Your task to perform on an android device: To get fit for my basketball team, I need to set up a home workout program.
Image 0: 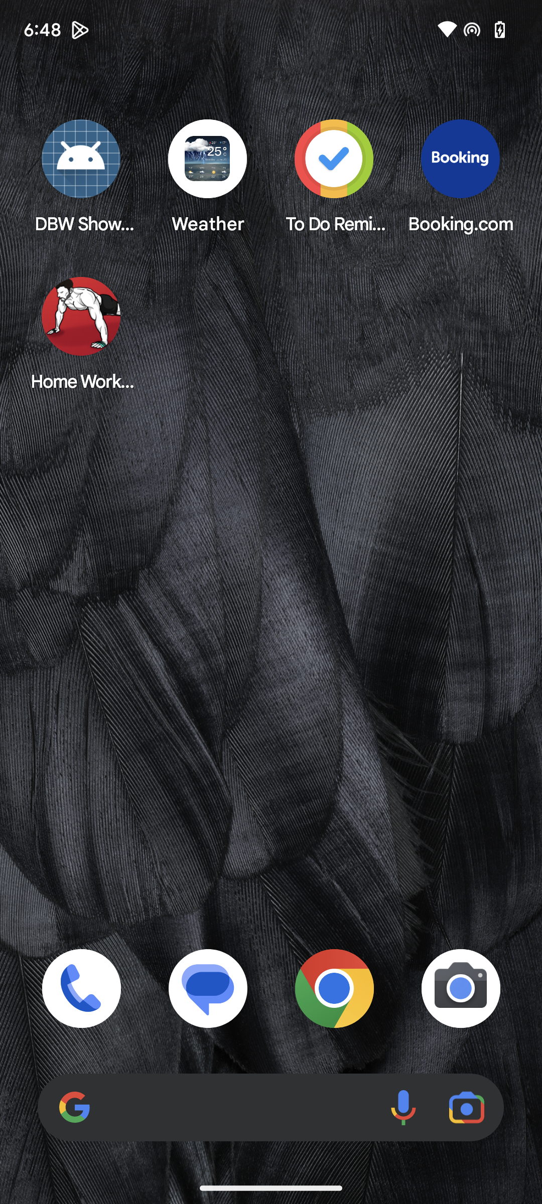
Open Home workout app.
Step 0: open app "Home Workout"
Image 1: 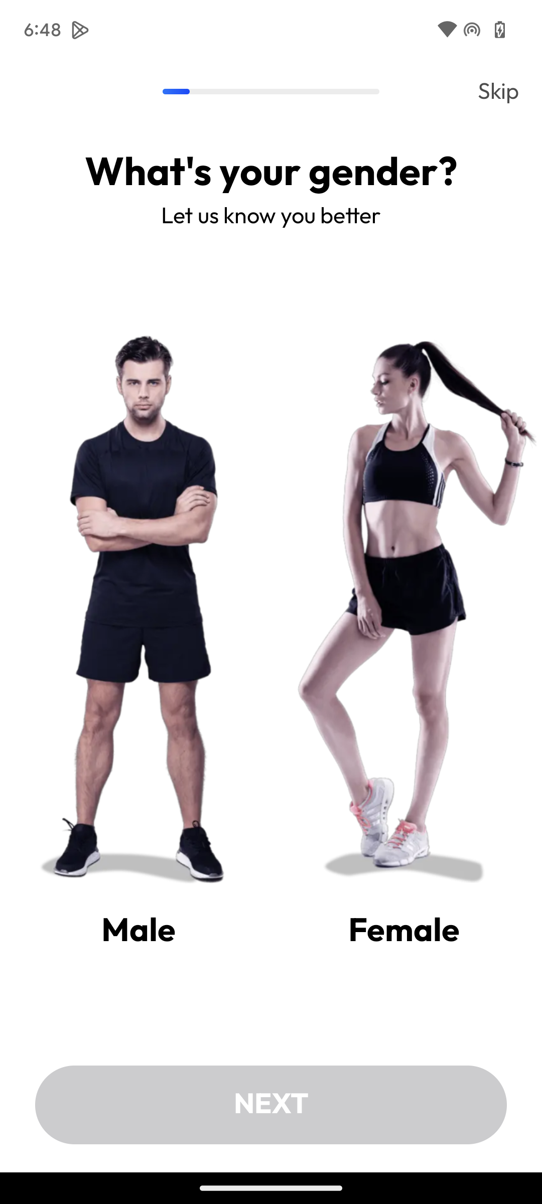
Select Male.
Step 1: click (139, 520)
Image 2: 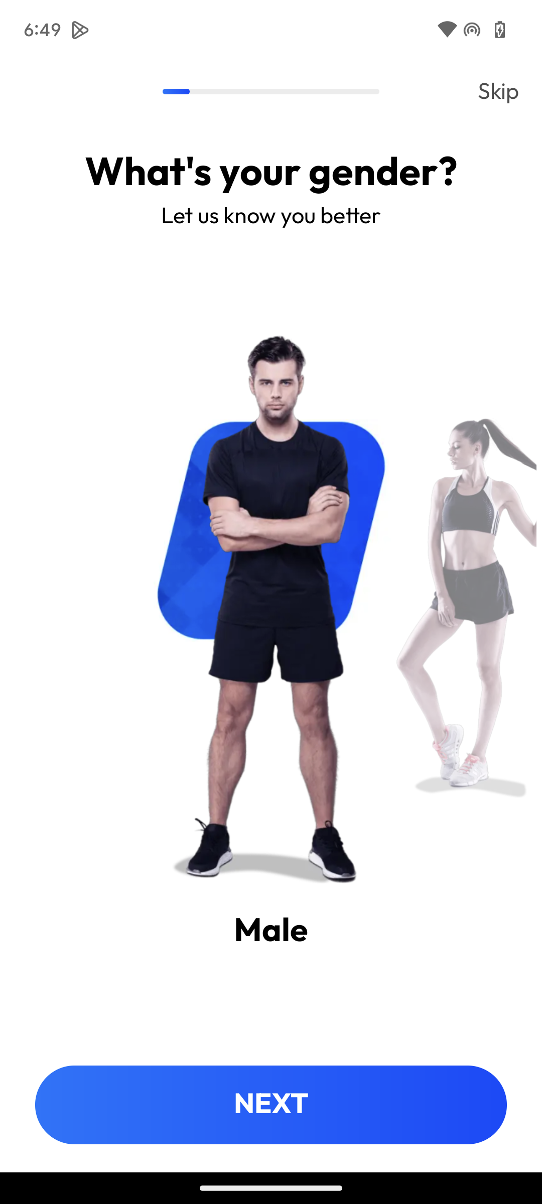
Click on NEXT.
Step 2: click (271, 1105)
Image 4: 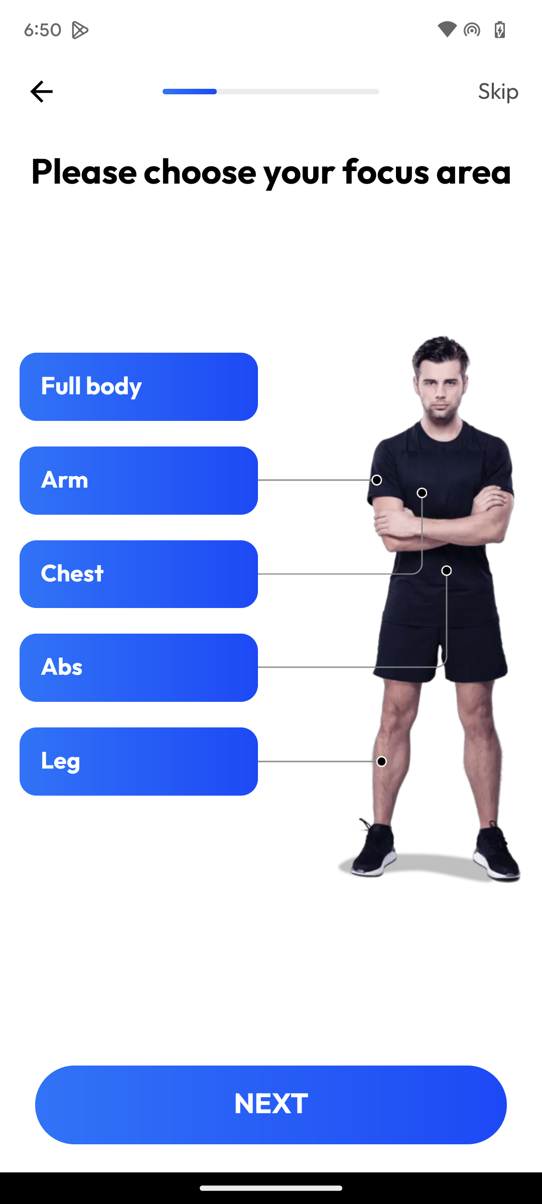
Click on Next.
Step 4: click (271, 1105)
Image 5: 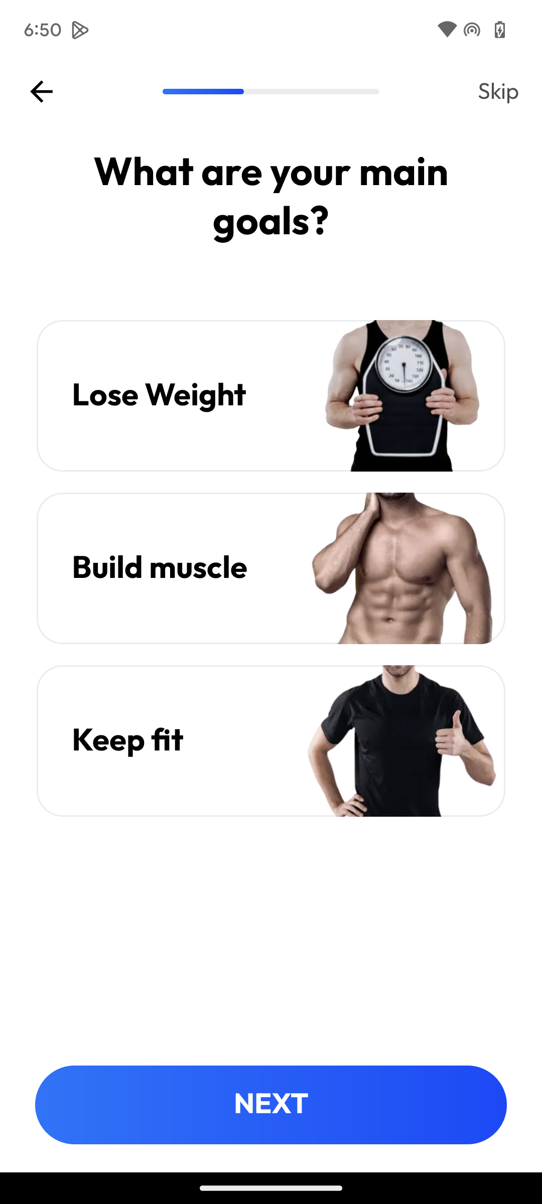
Click on Keep fit.
Step 5: click (200, 748)
Image 6: 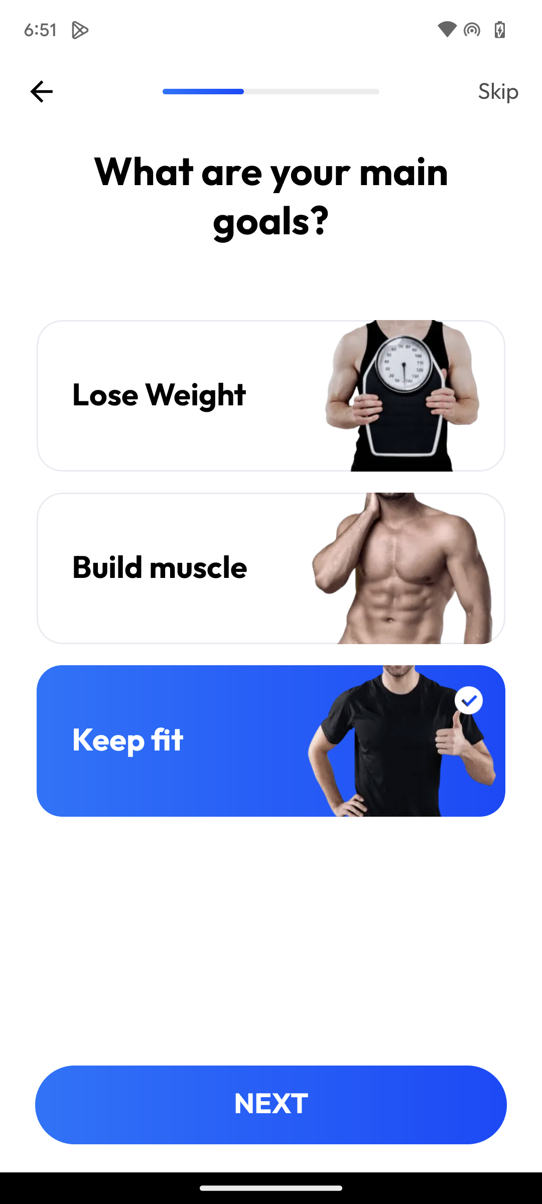
Click on Next.
Step 6: click (271, 1105)
Image 7: 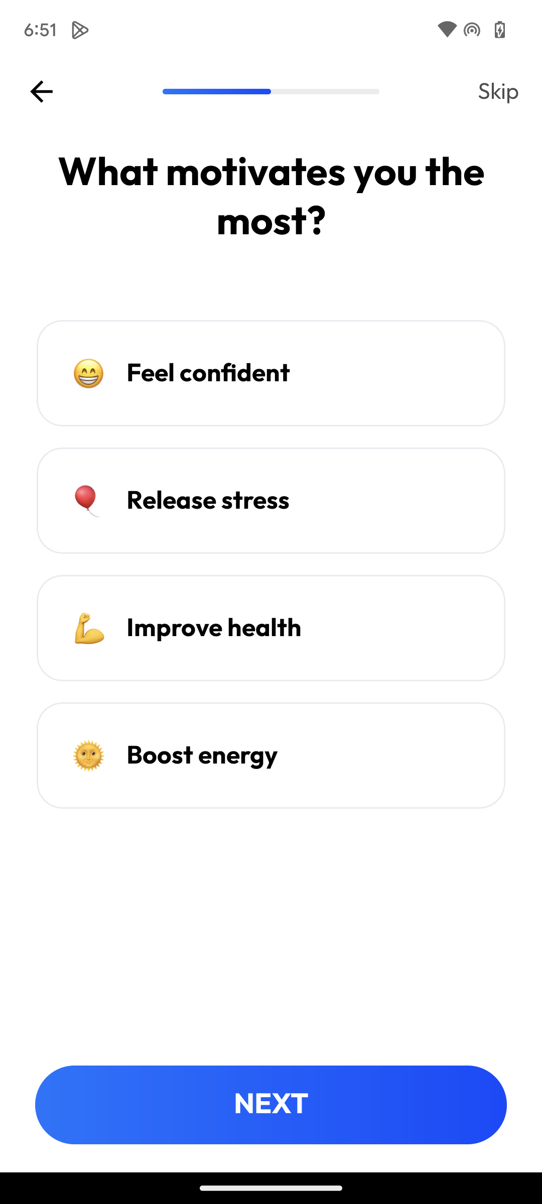
Click on Improve health.
Step 7: click (214, 628)
Image 9: 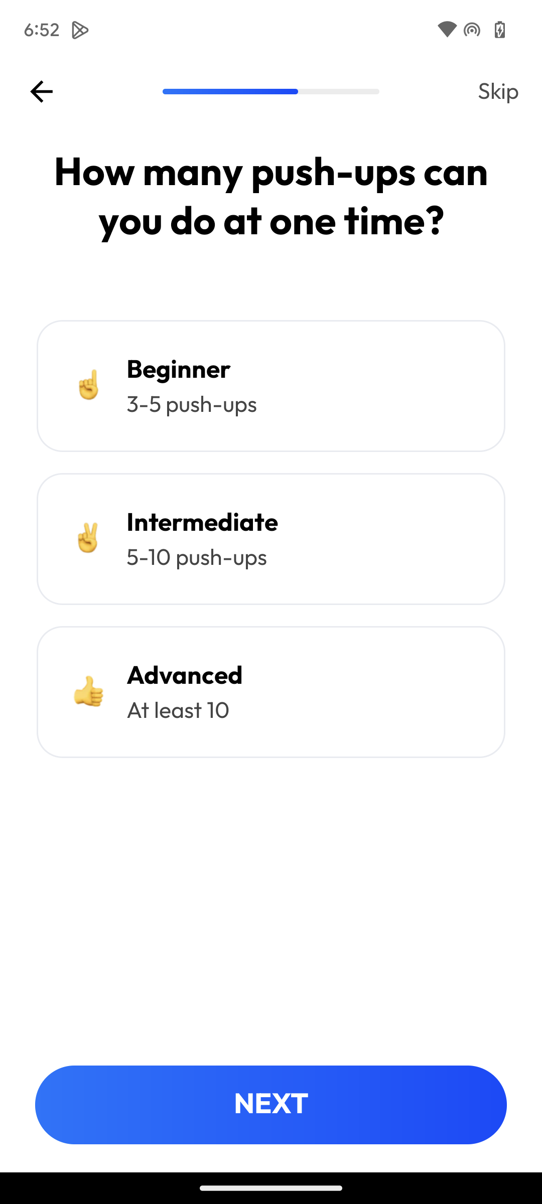
Click on Beginner.
Step 9: click (179, 370)
Image 11: 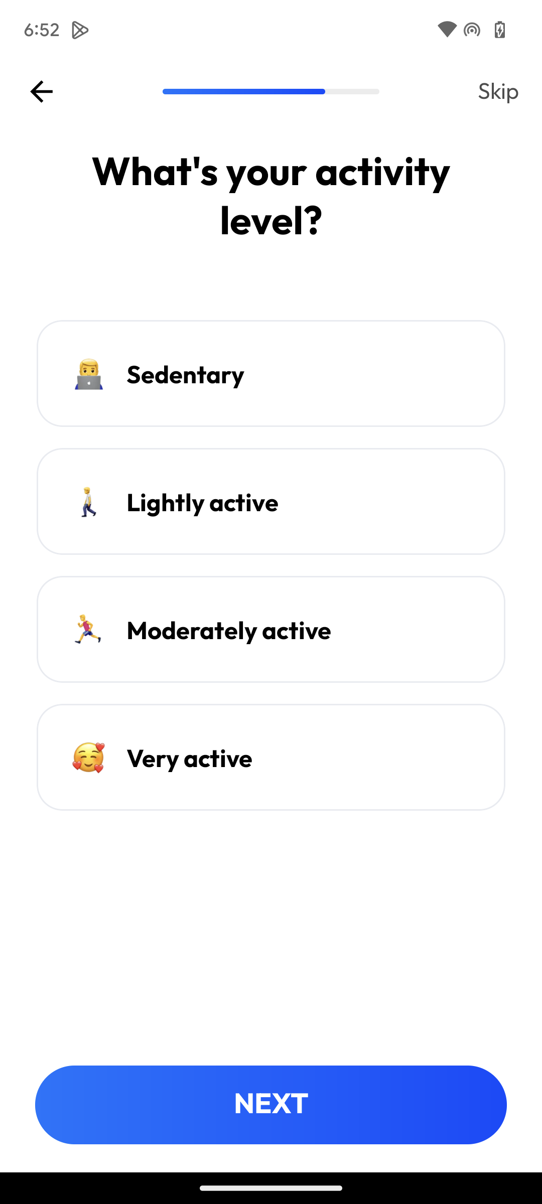
Click on Lightly active.
Step 11: click (204, 504)
Image 12: 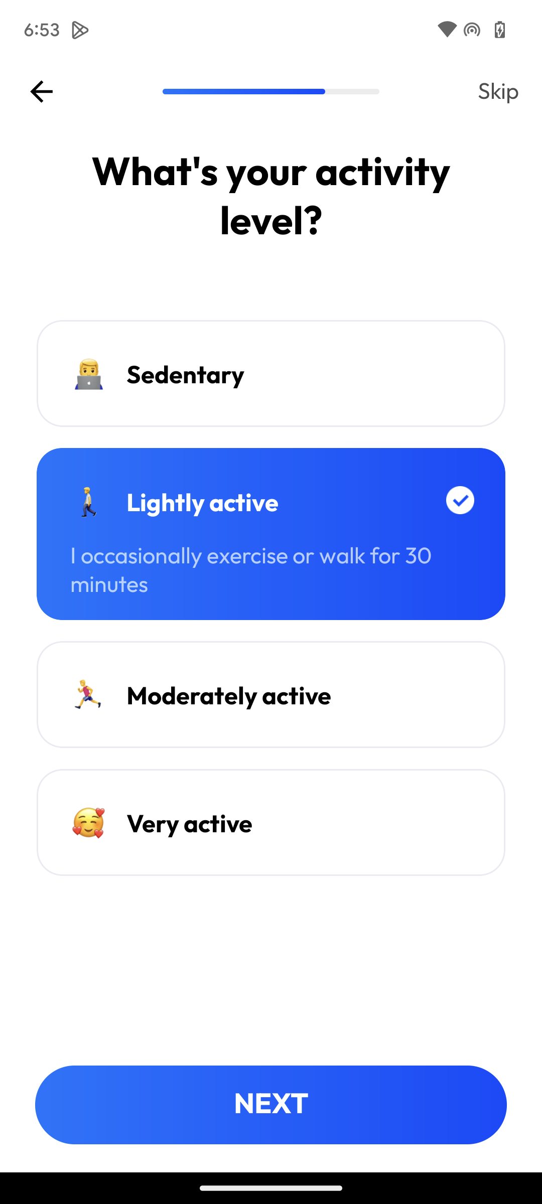
Click on Next.
Step 12: click (271, 1105)
Image 13: 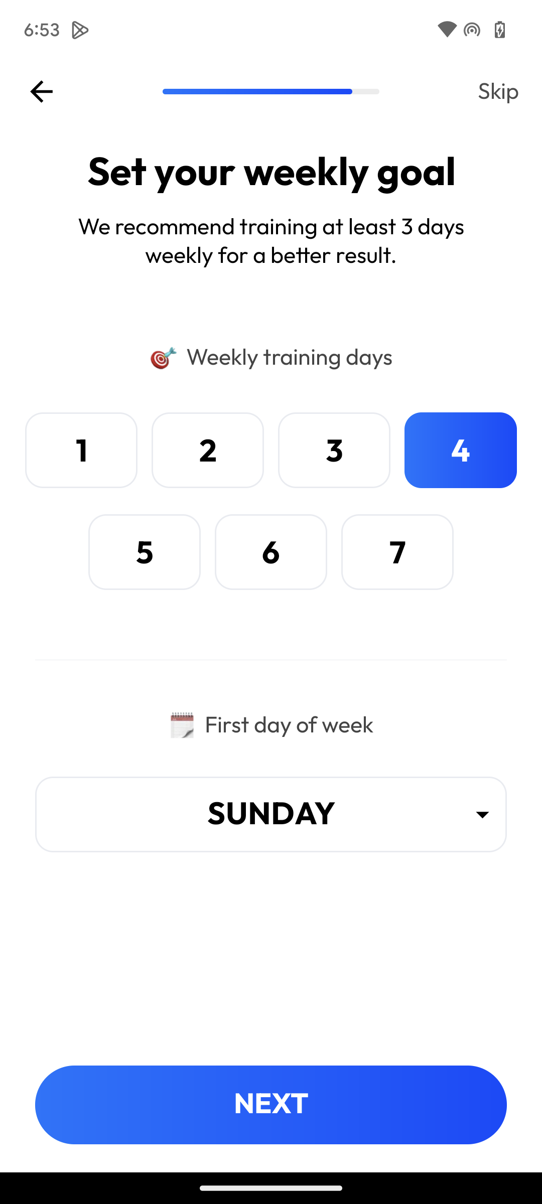
Click on five.
Step 13: click (145, 552)
Image 14: 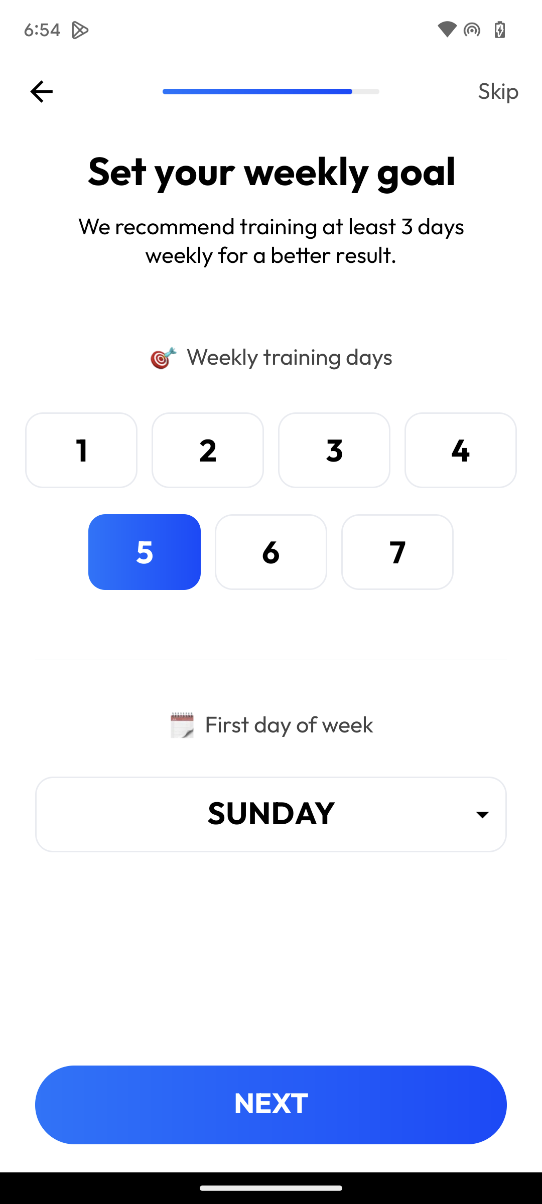
Click on Next.
Step 14: click (271, 1105)
Image 15: 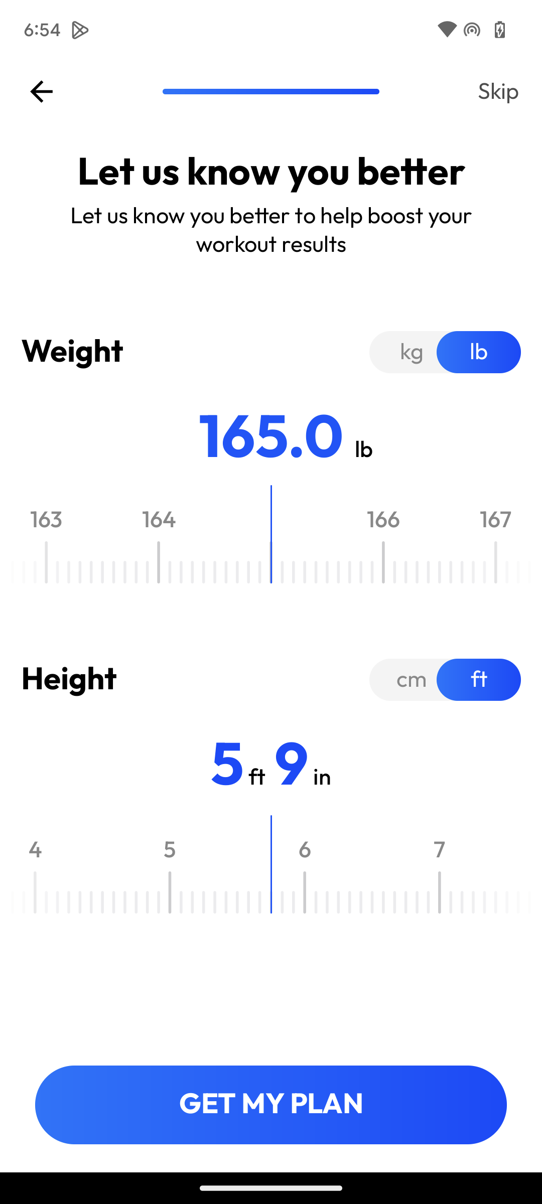
Click on Get my plan.
Step 15: click (271, 1105)
Image 16: 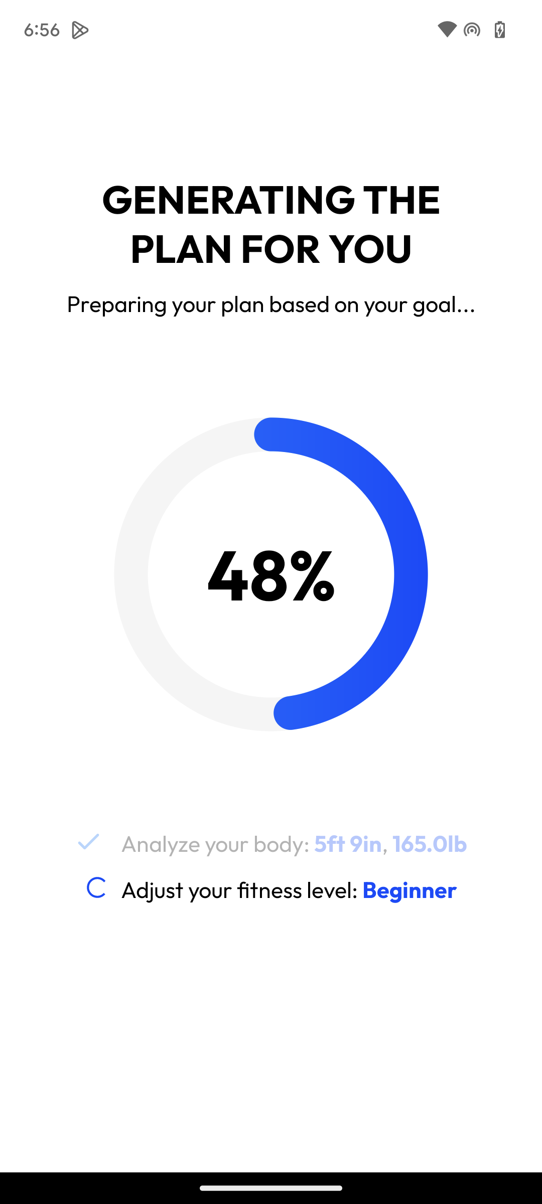
Click on Get my plan.
Step 16: wait
Image 17: 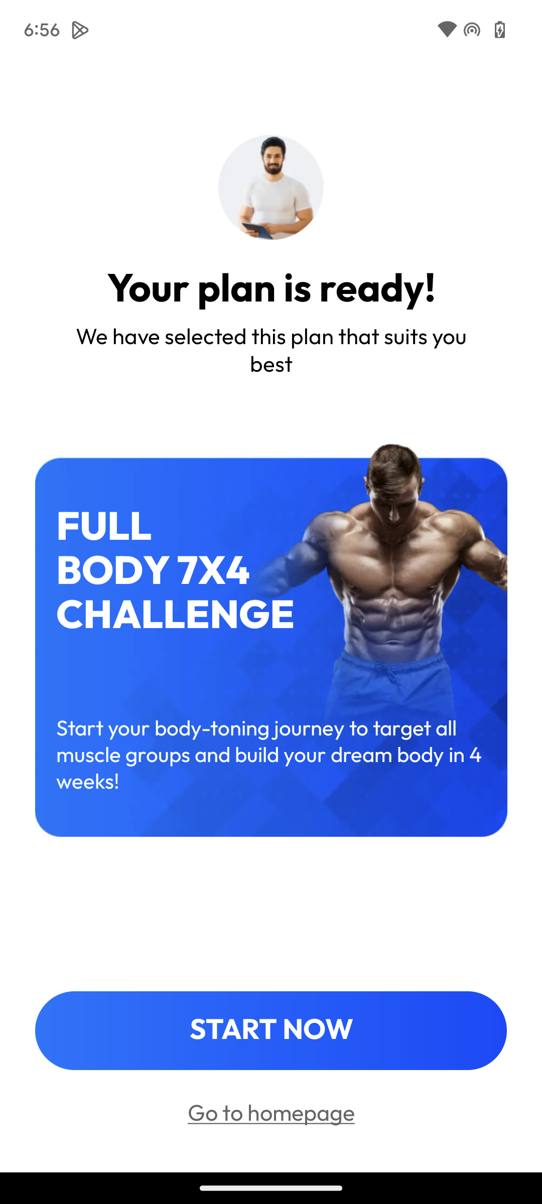
Click on Start now.
Step 17: click (271, 1030)
Image 19: 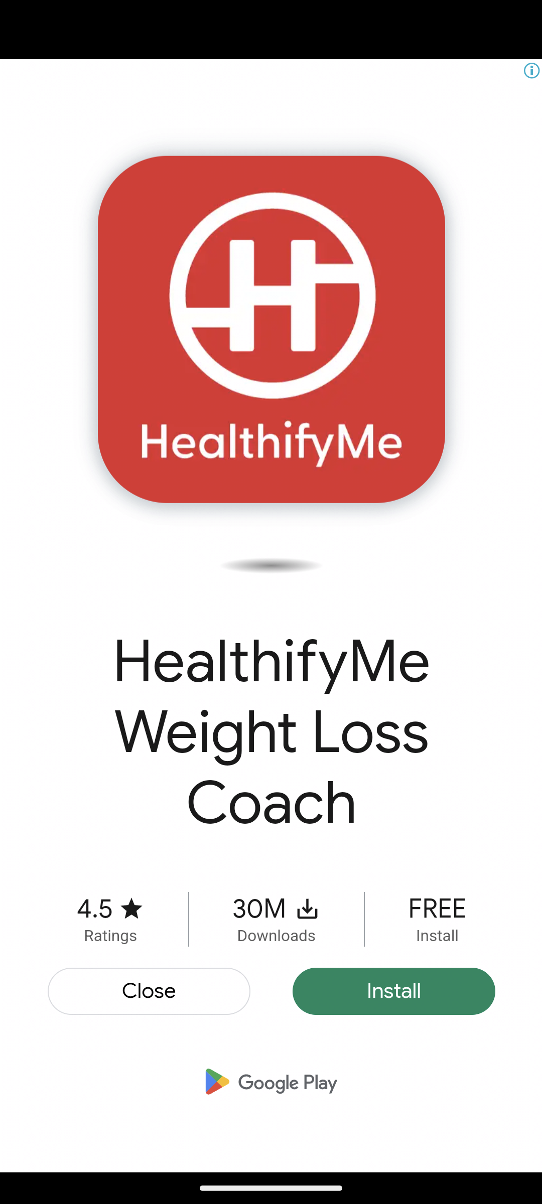
Click on Close.
Step 19: click (148, 990)
Image 20: 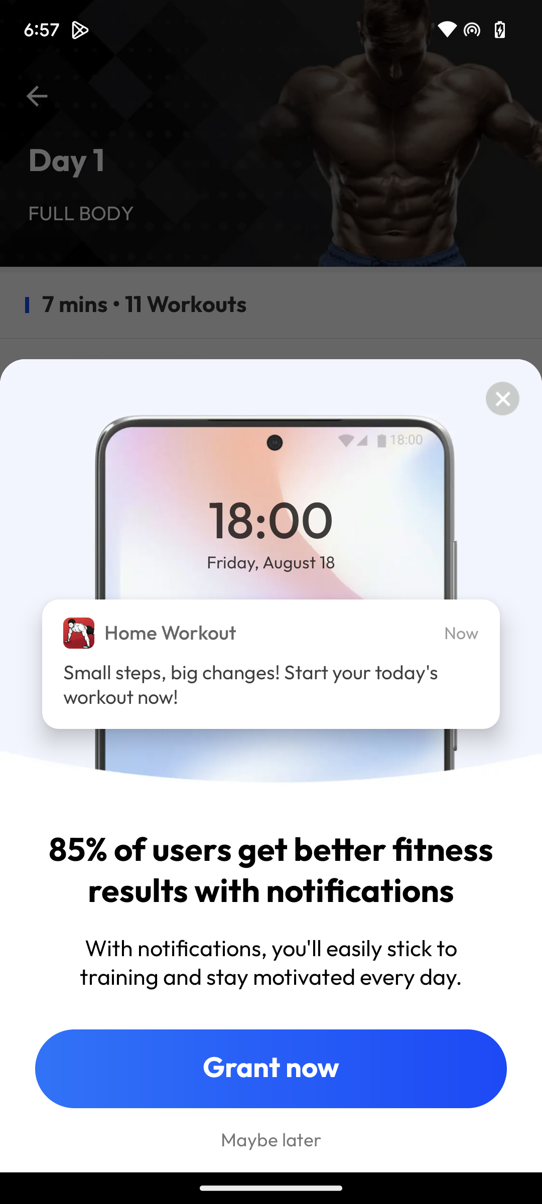
Click on Maybe later.
Step 20: click (271, 1140)